Your task to perform on an android device: I want to use the Hardware Shack app to search for a new screwdriver set for my carpentry work because I misplaced my old one.
Image 0: 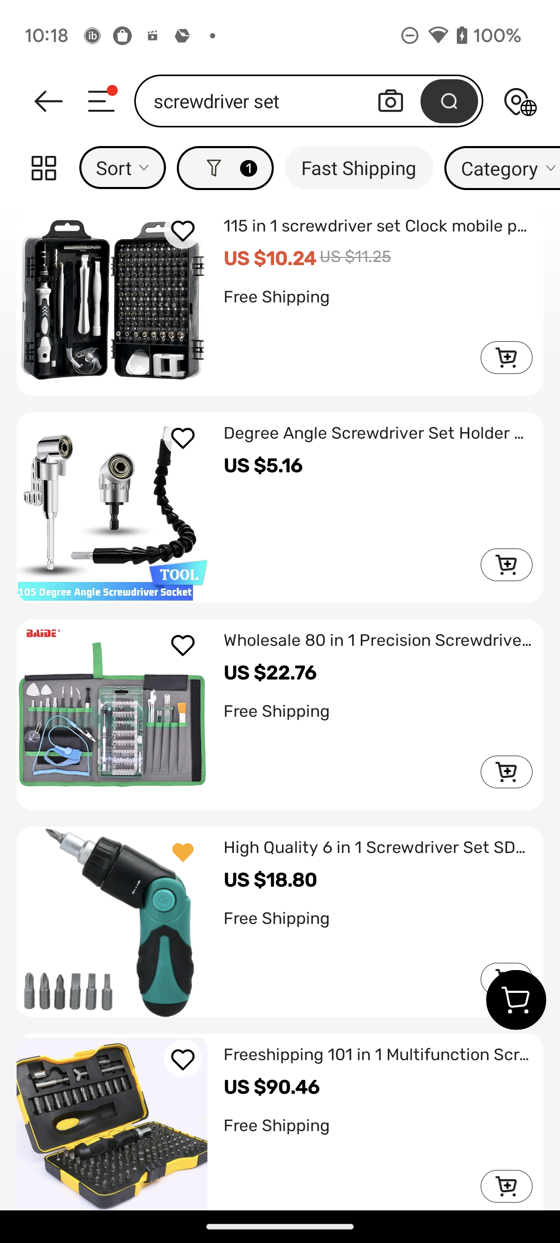
Open Hardware Shack
Step 0: open app "Hardware Shack"
Image 1: 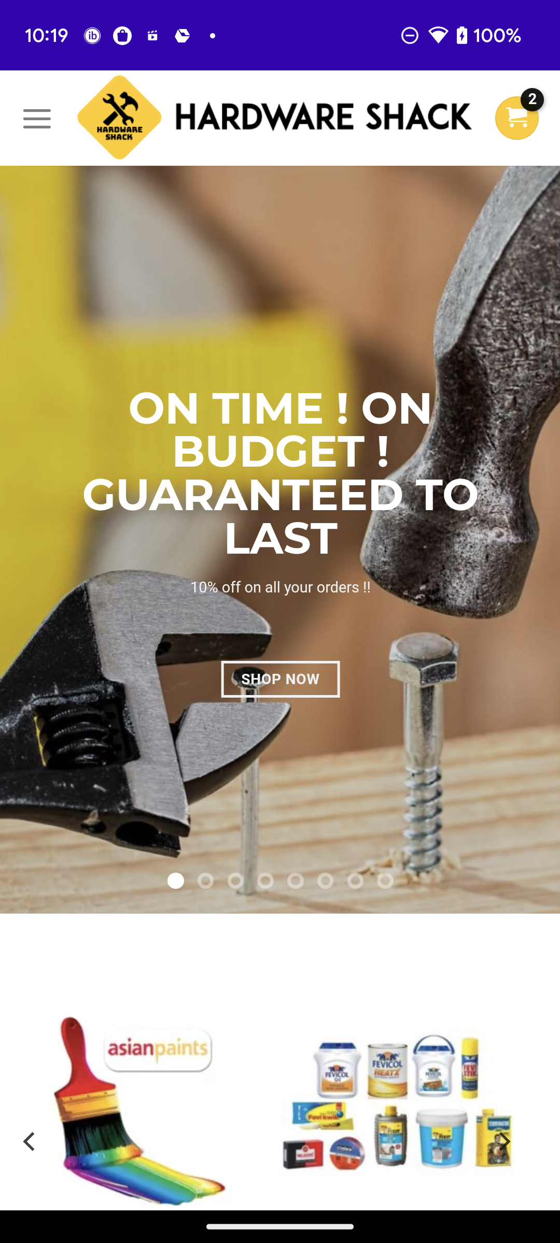
Click on three bar menu icon at the top left corner of the screen
Step 1: click (36, 118)
Image 2: 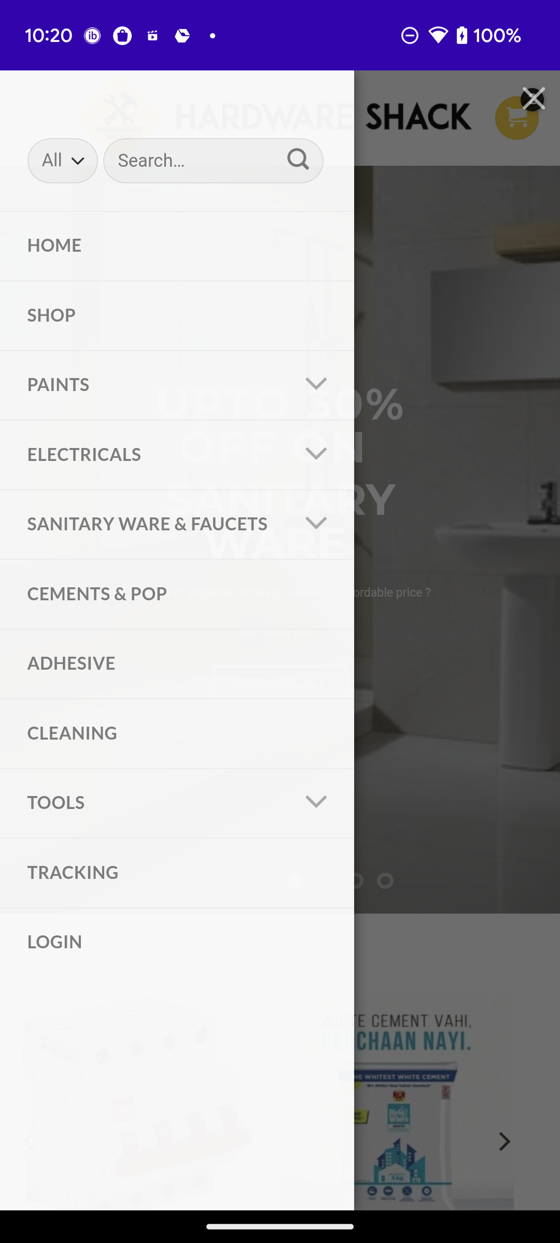
Click on the search bar
Step 2: click (213, 160)
Image 3: 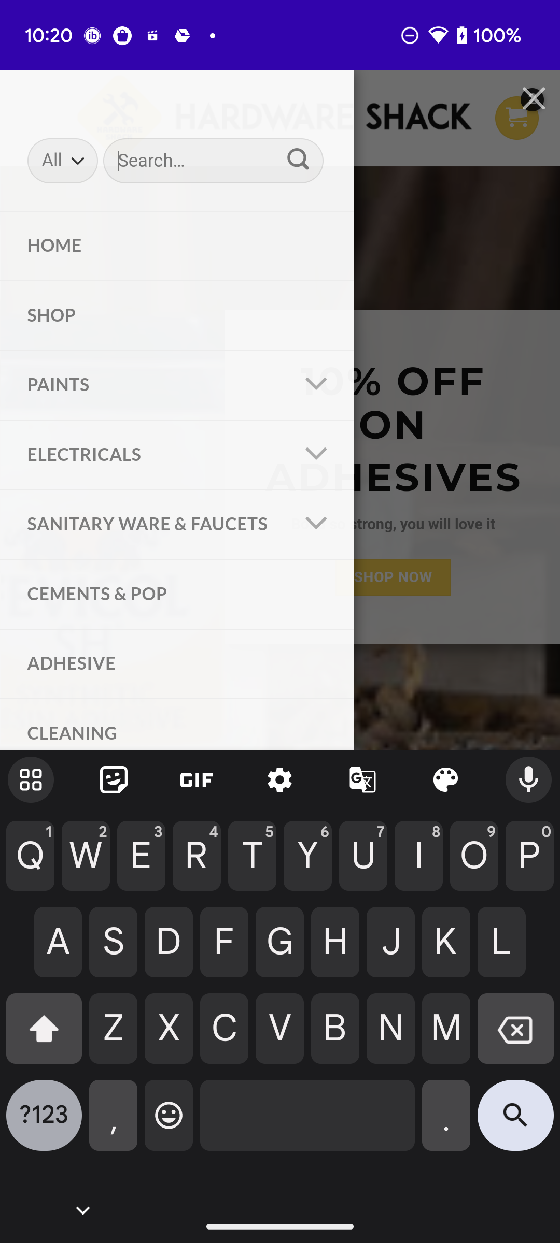
Search for Screwdriver set
Step 3: type "Screwdriver set"
Image 4: 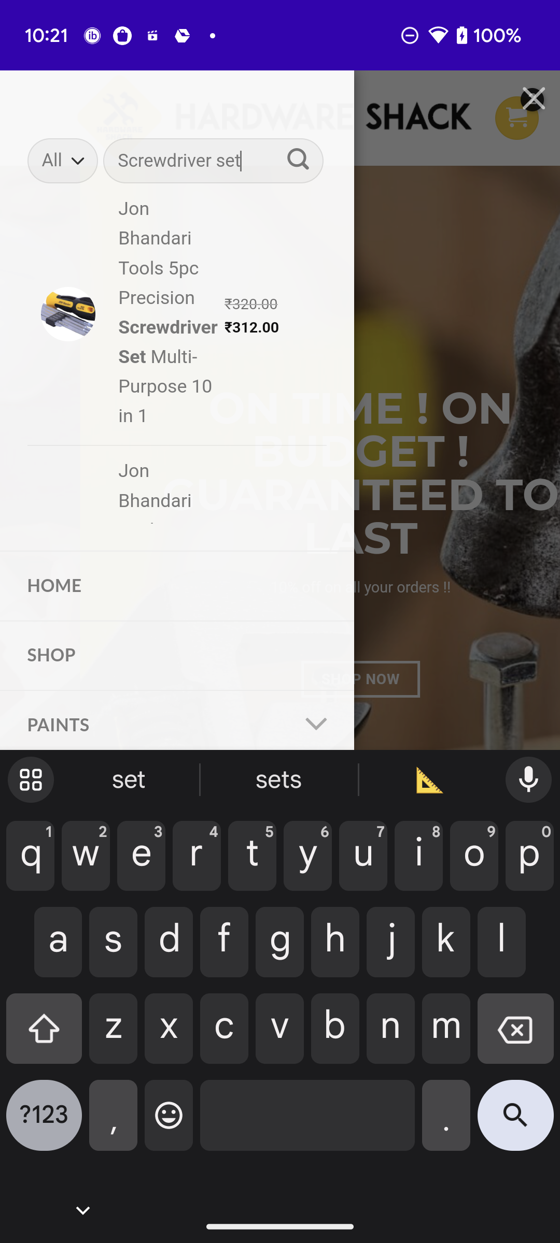
Click on the search button at the bottom right corner of the screen
Step 4: click (515, 1123)
Image 5: 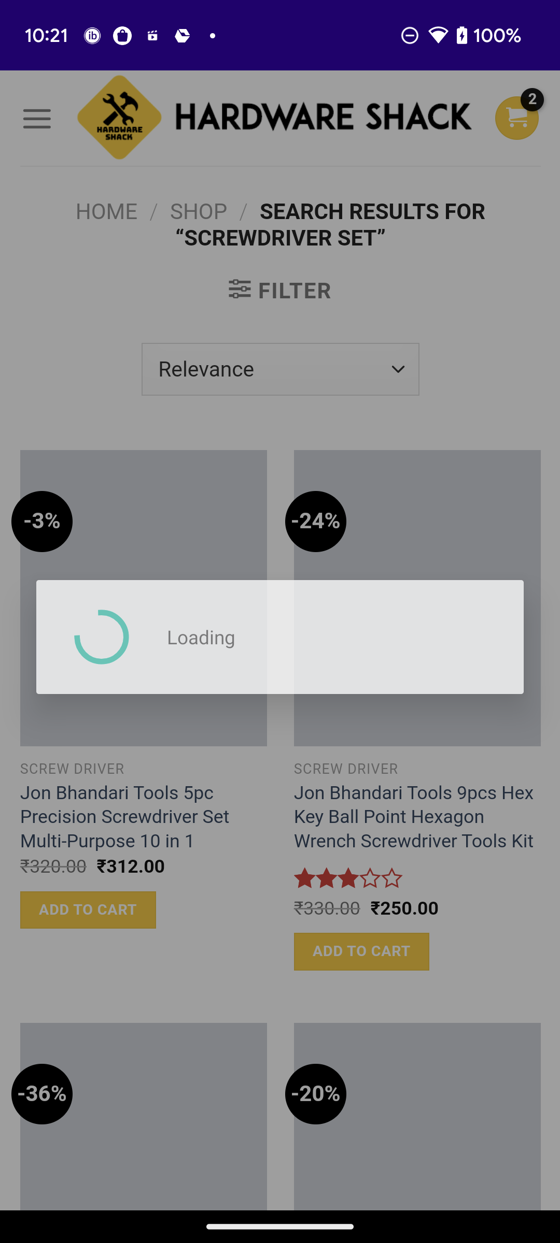
Click on the search button at the bottom right corner of the screen
Step 5: wait